Your task to perform on an android device: Shop the halogen lights under home and garden category.
Image 0: 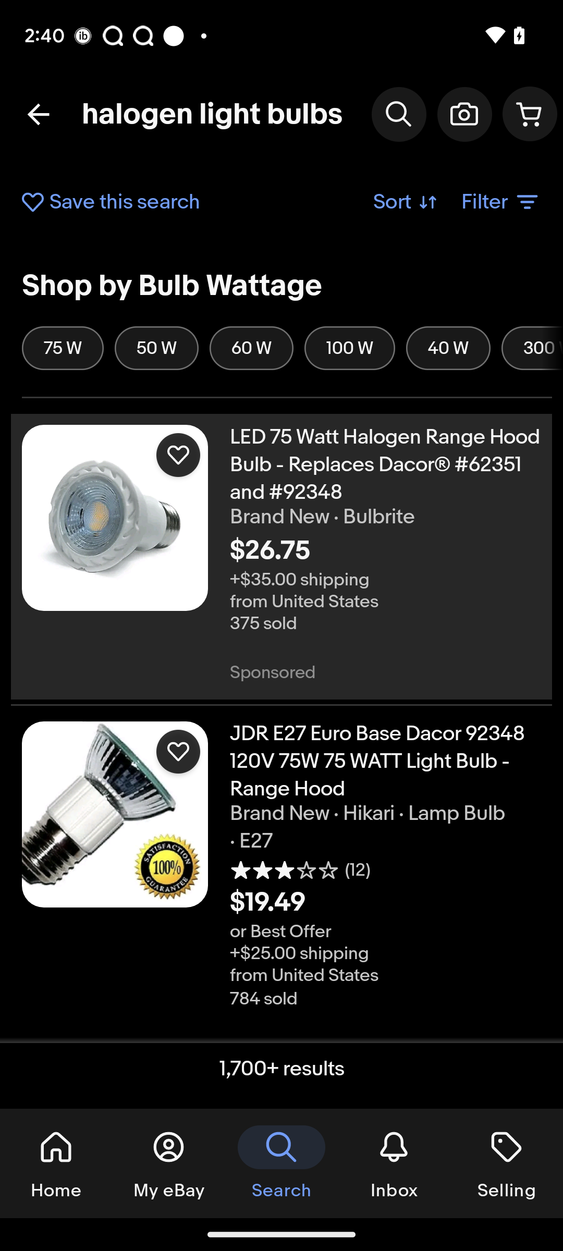
Click on the filter tab at the right side of the screen
Step 0: click (500, 202)
Image 1: 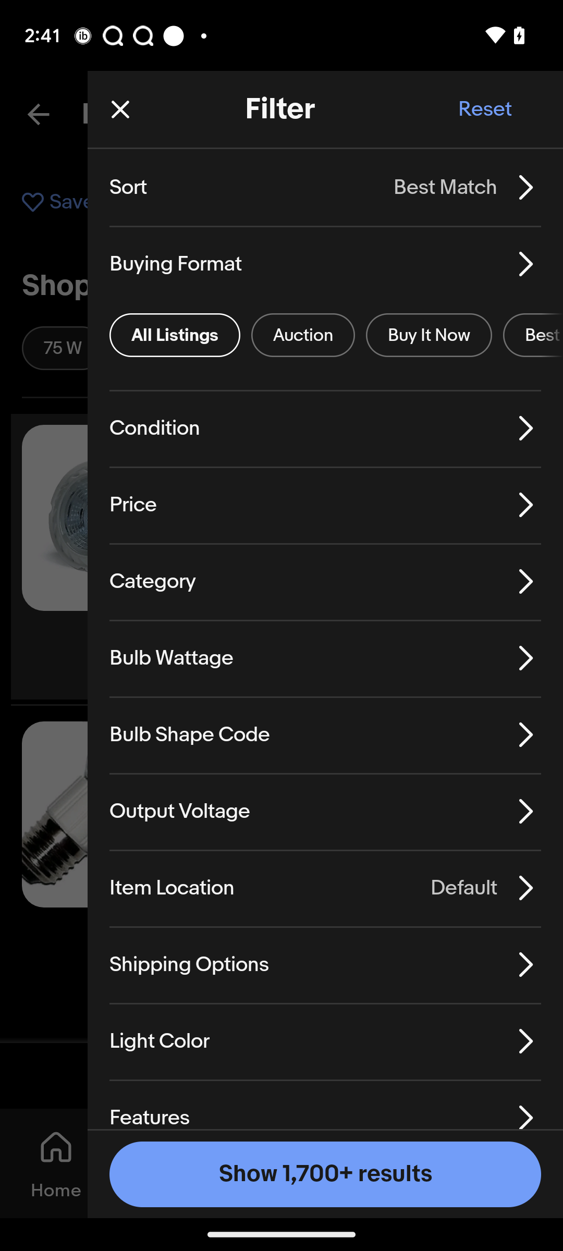
Click on the category button
Step 1: click (152, 581)
Image 2: 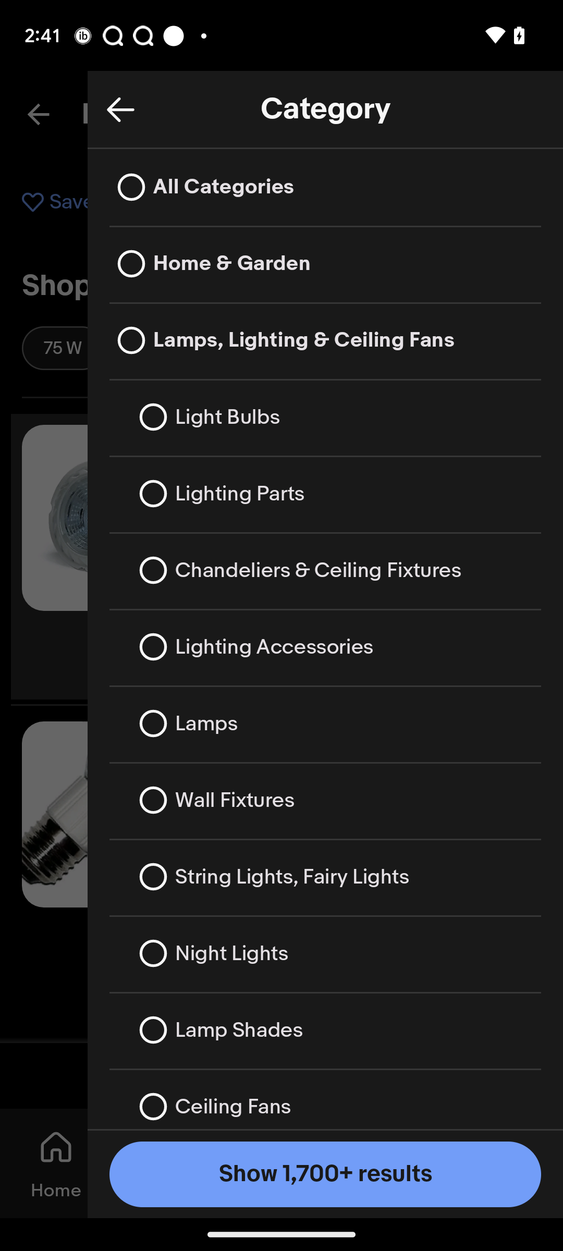
Click on Home & Garden option
Step 2: click (336, 264)